Your task to perform on an android device: Since a client call would be more appropriate, I want to replace the client meeting note.
Image 0: 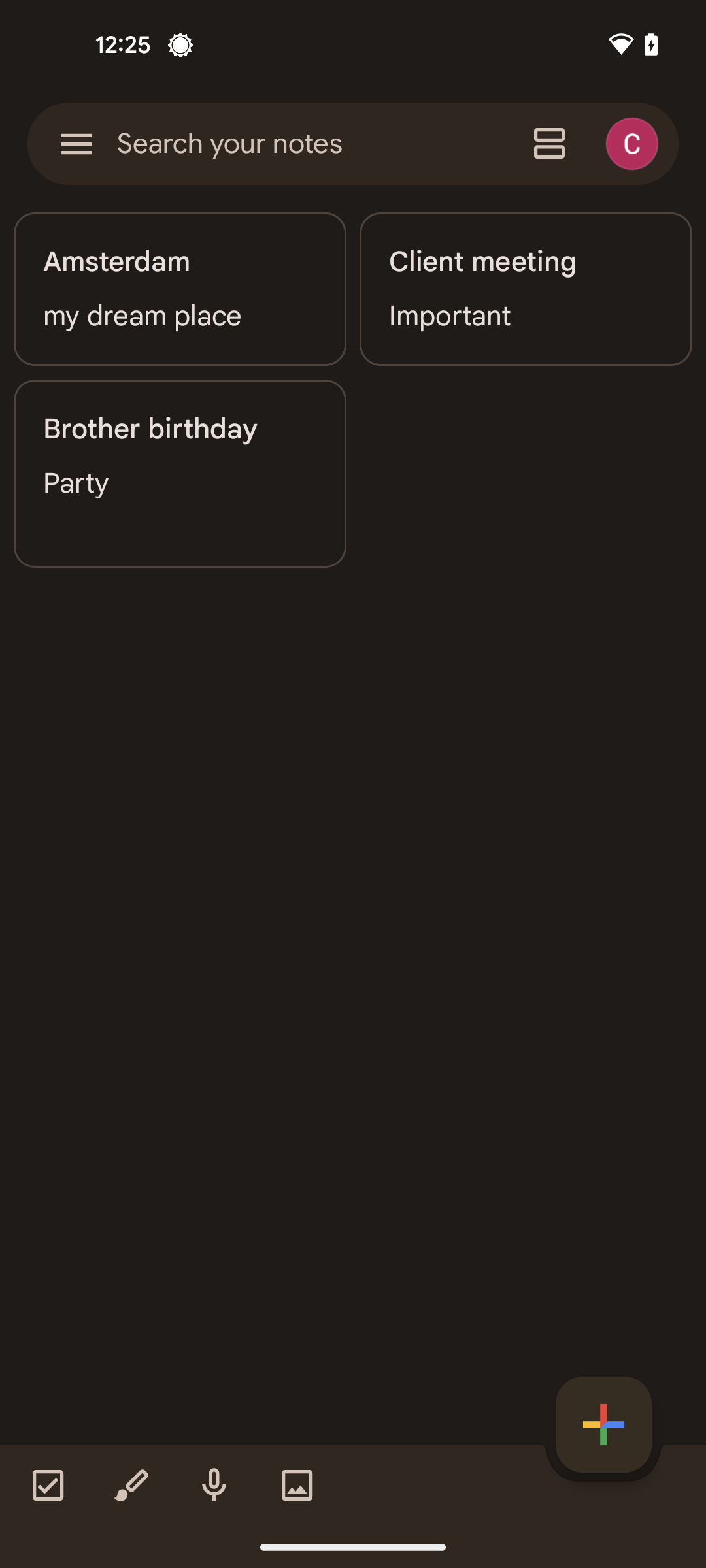
Tap on the client meeting note
Step 0: click (526, 289)
Image 1: 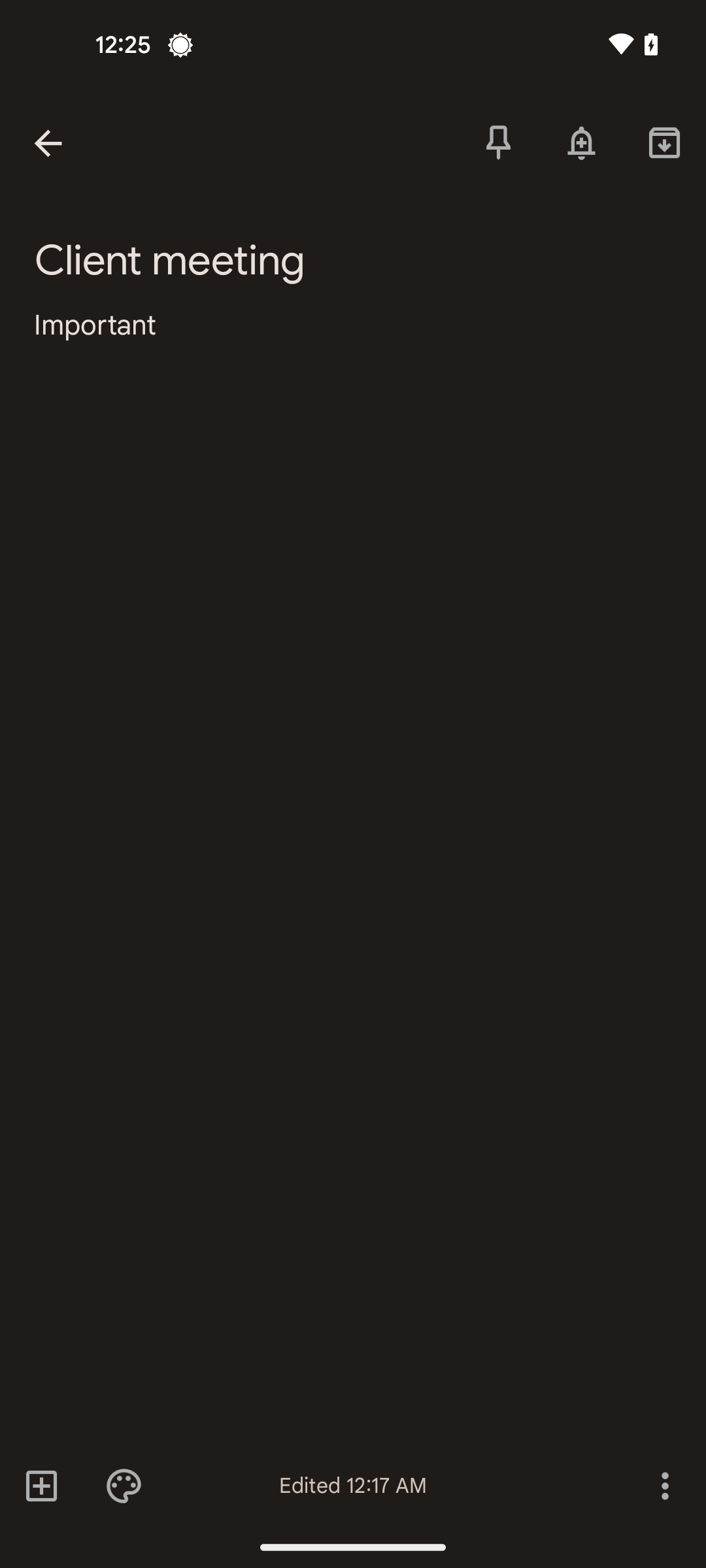
Tap on the title search bar
Step 1: click (180, 262)
Image 2: 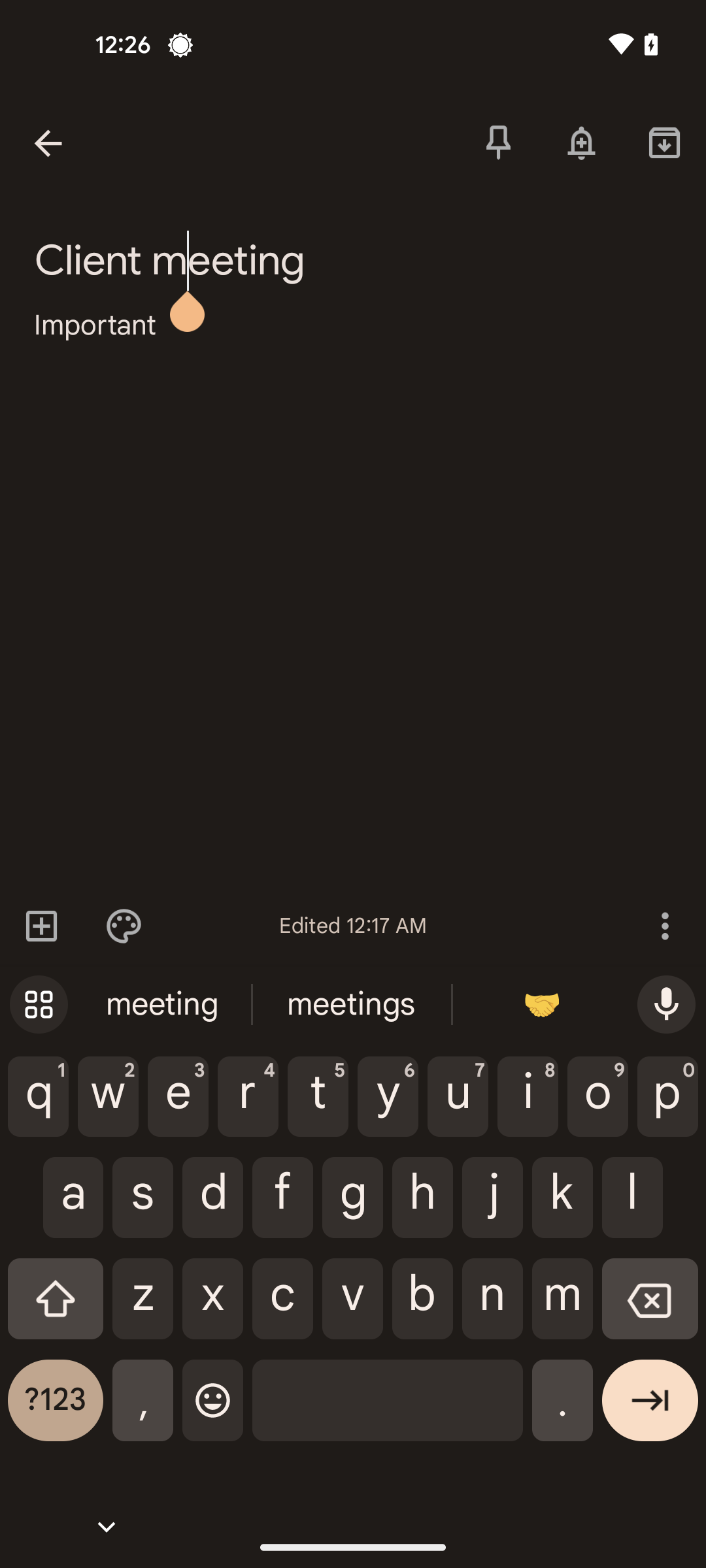
Type the text client call
Step 2: type "client call"